Your task to perform on an android device: Add the product  Amazon echo dot 5th gen(Black) to my cart on the Tata CLiQ app.
Image 0: 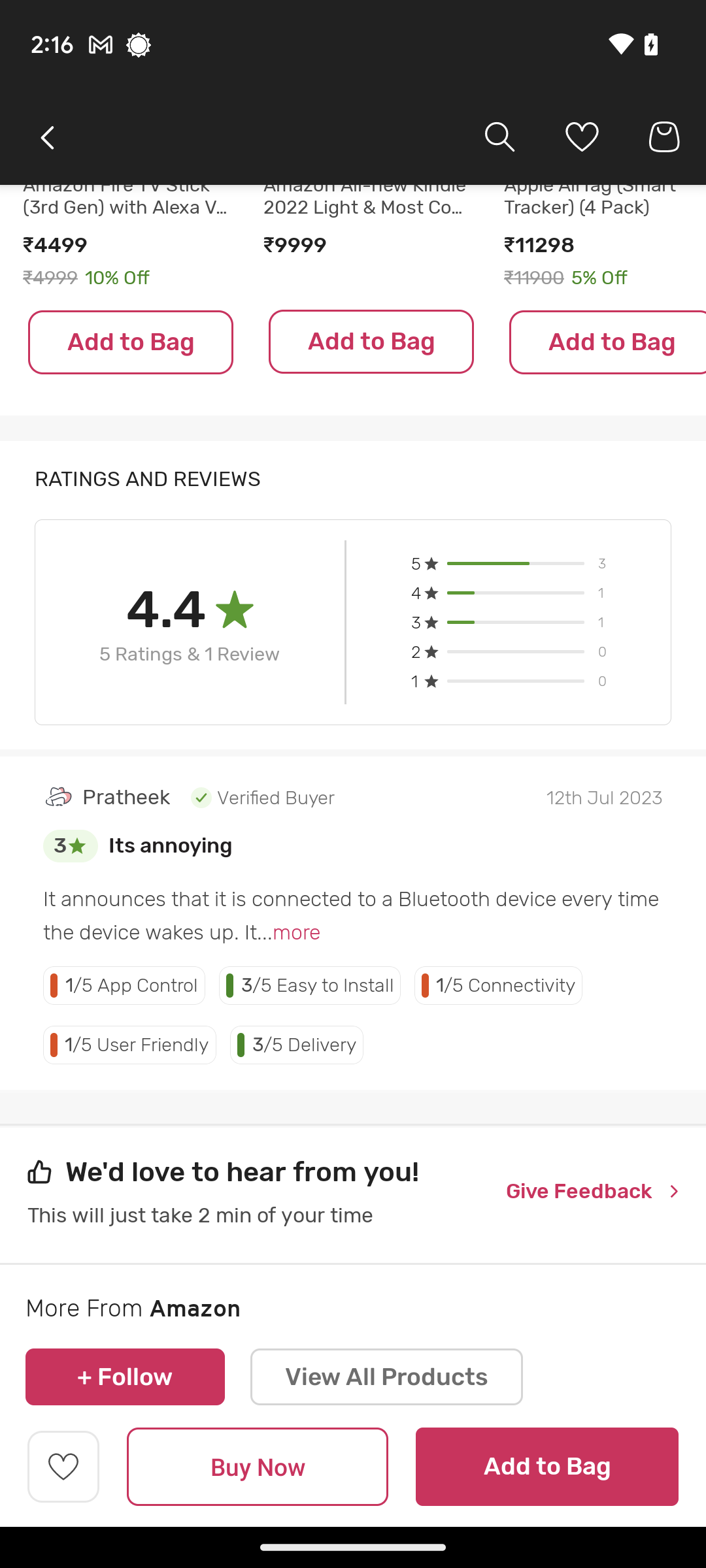
Click on the Add to Bag at the bottom of the screen.
Step 0: click (547, 1467)